Your task to perform on an android device: I am currently sitting in the Beit Sitti restaurant, waiting for other family members to arrive. In the Maps app, share my location on Gmail so my daughter does not have any trouble reaching the restaurant.
Image 0: 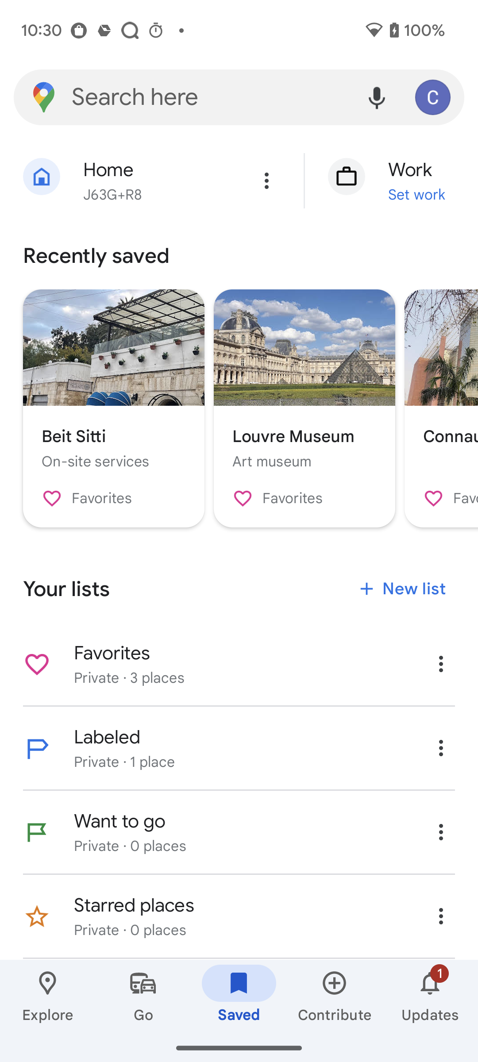
Click on the Beti Sitti restaurant.
Step 0: click (98, 412)
Image 1: 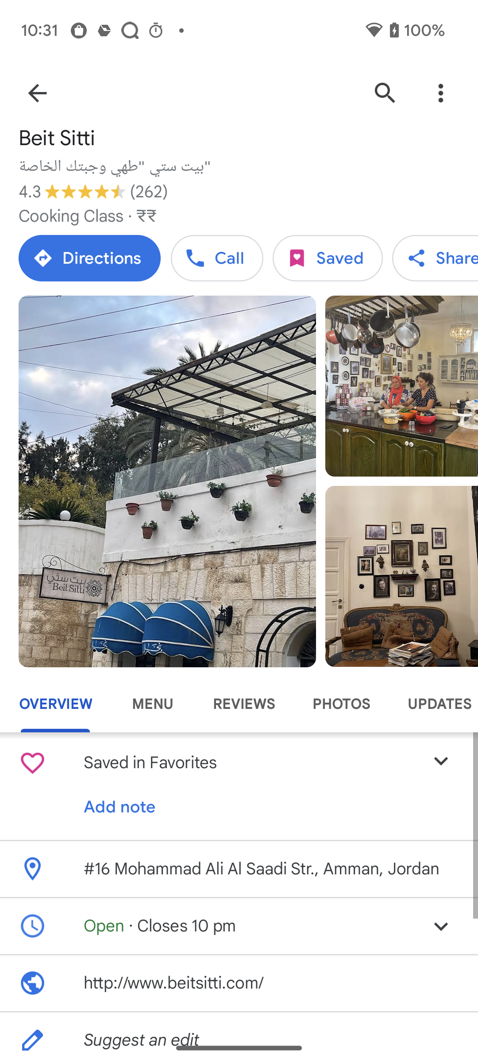
Click on the share option on the screen.
Step 1: click (435, 258)
Image 2: 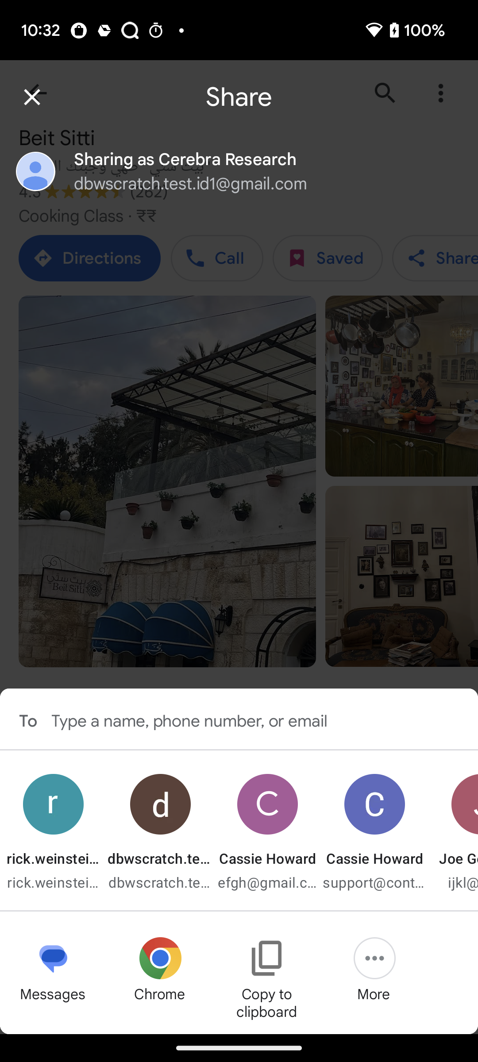
Click on the more icon at the bottom right corner of the screen.
Step 2: click (356, 955)
Image 3: 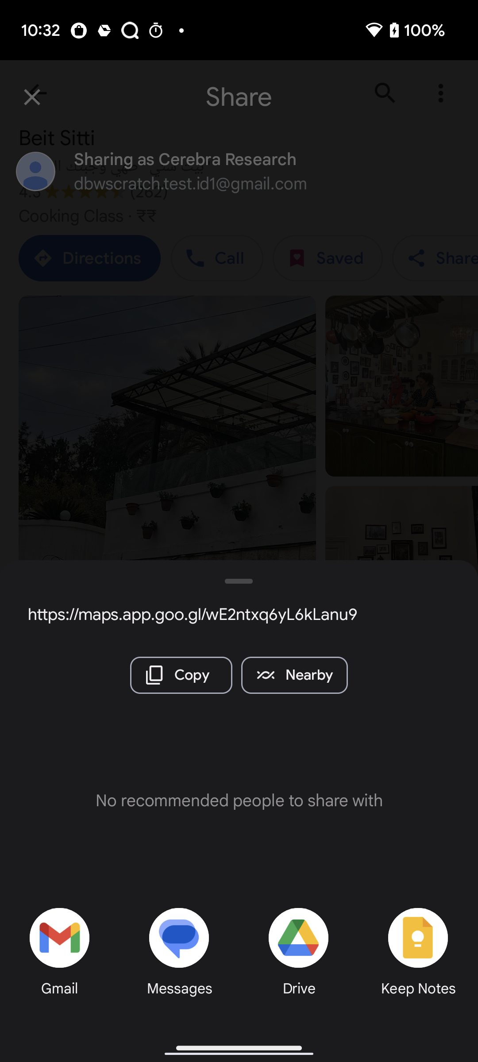
Click on the Gmail icon at the bottom left corner of the screen.
Step 3: click (64, 946)